Your task to perform on an android device: Delete the Cerebra Dbw Zoomba session email 
Image 0: 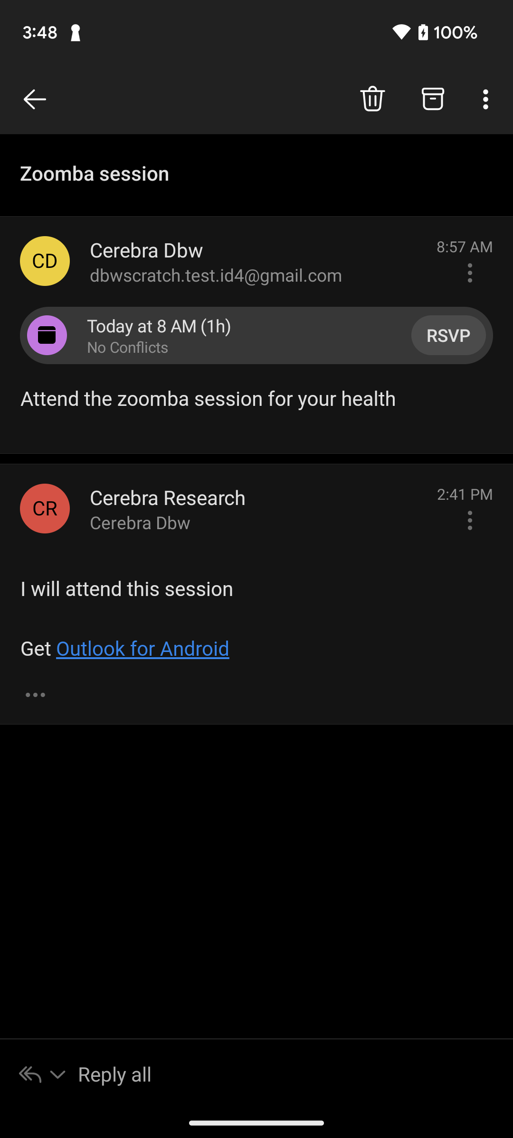
Click on the delete icon at the top right corner of the screen to delete this mail
Step 0: click (372, 99)